Your task to perform on an android device: Enter the arrival city, which is Rome. I am planning a trip to Rome, Italy, for the upcoming Christmas holidays. Search for flights in the Expedia app from Orly to Rome starting from December 23rd until December 28th, 2023, at any departure time with minimal stops (if any) and carrying three adults.
Image 0: 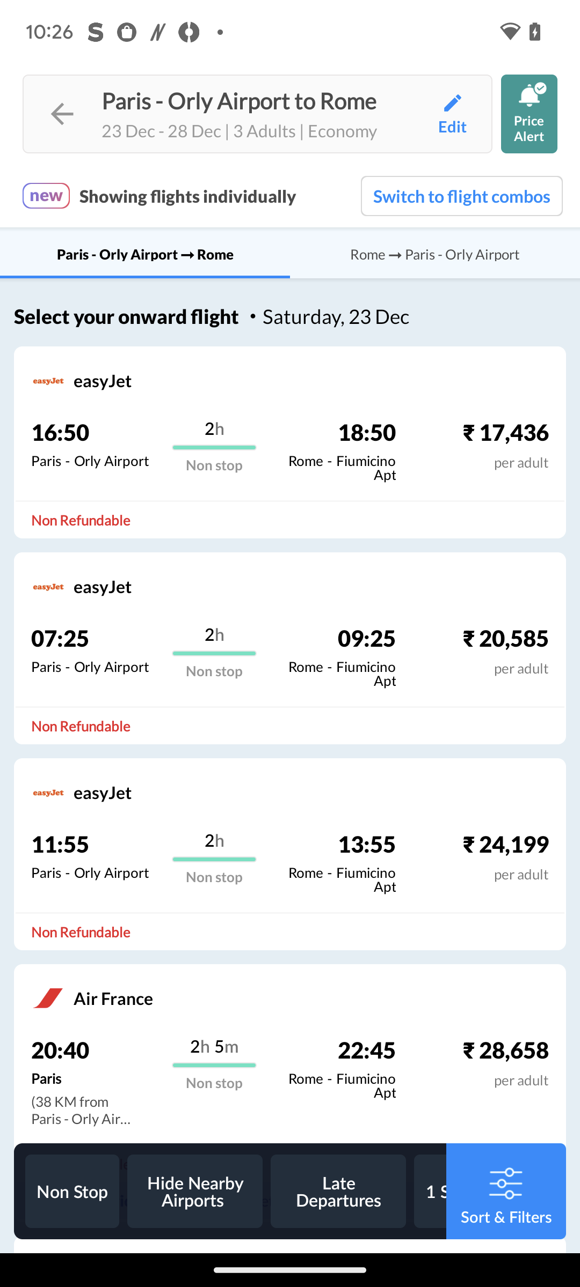
Open the Expedia app.
Step 0: open app "Expedia"
Image 1: 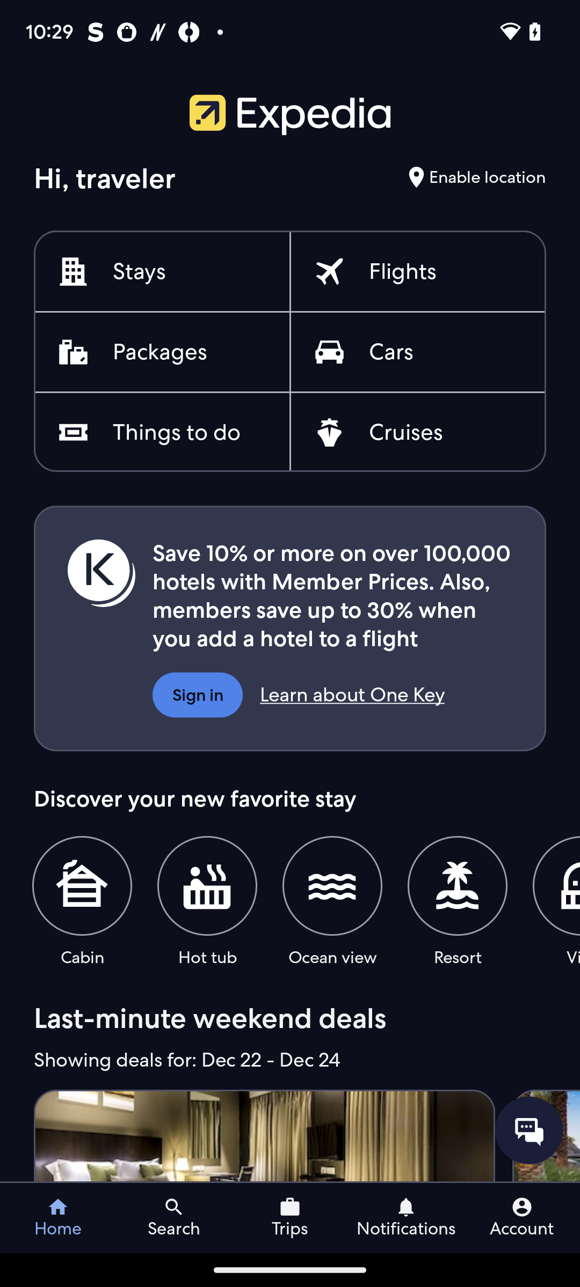
Click on the flights button.
Step 1: click (403, 271)
Image 2: 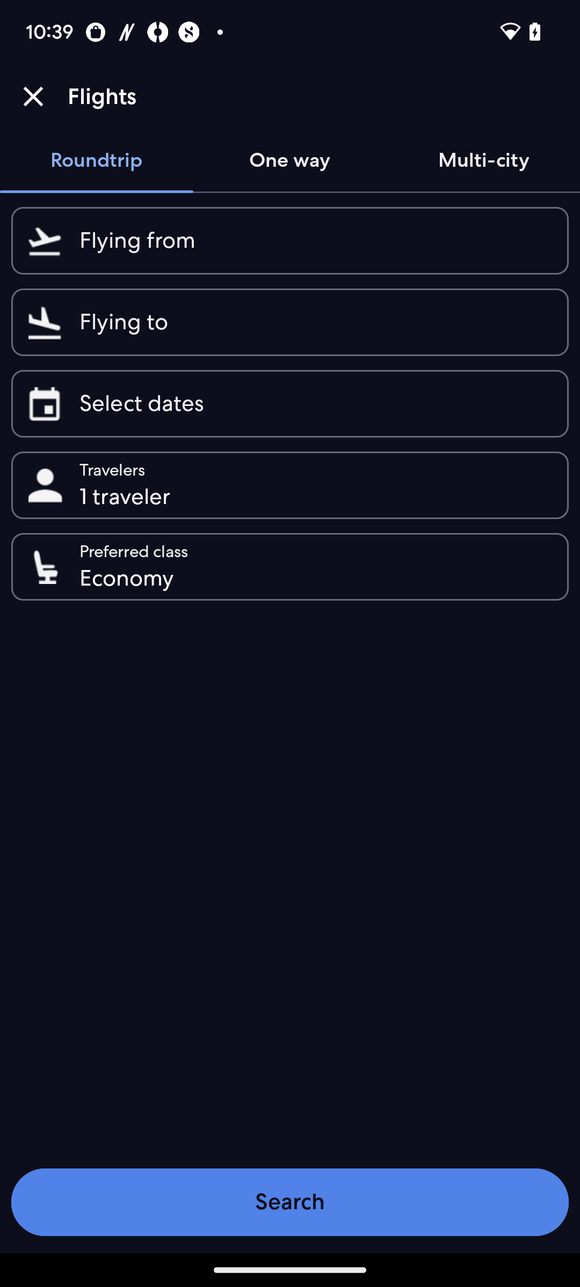
Click on the departure bar.
Step 2: click (315, 241)
Image 3: 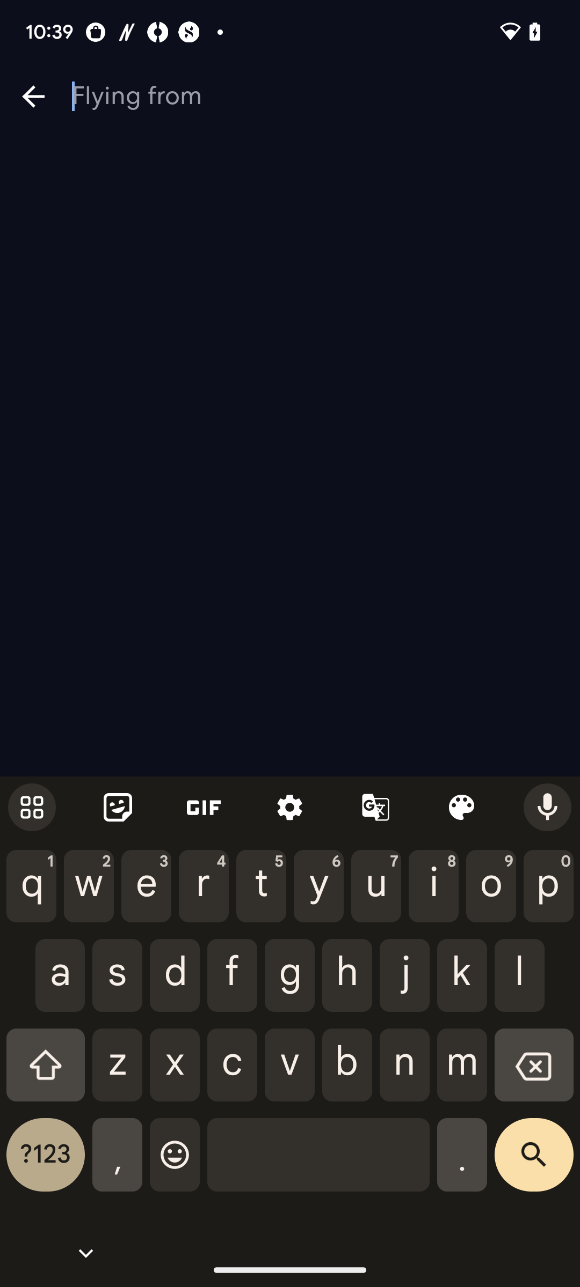
Enter the departure city, which is Orly.
Step 3: type "Orly"
Image 4: 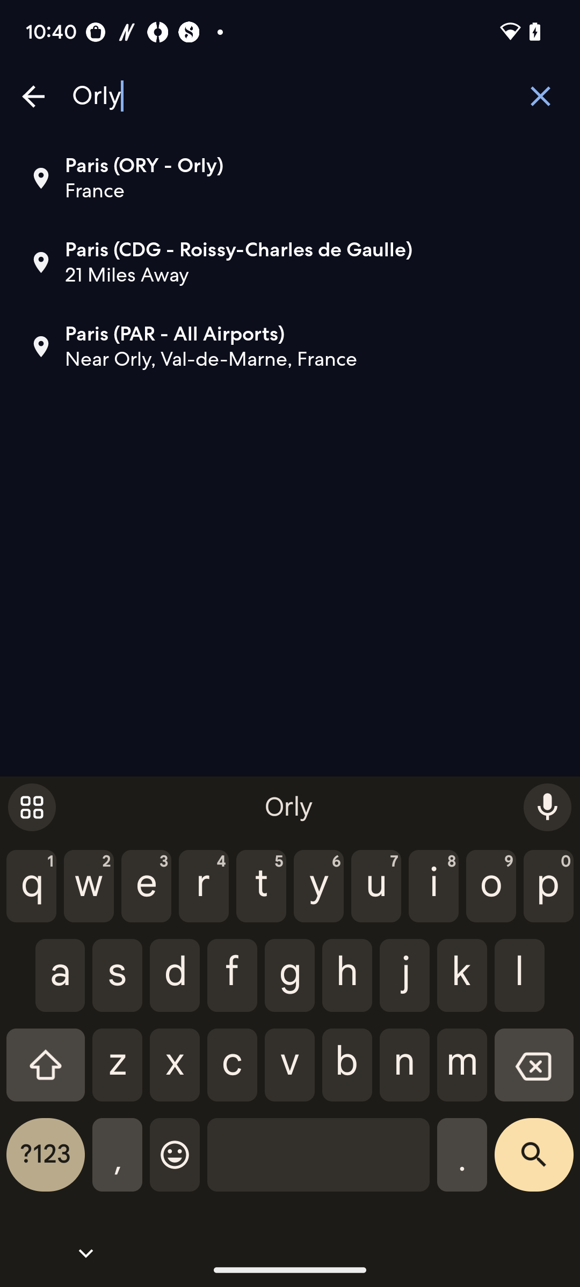
Select the first option.
Step 4: click (290, 162)
Image 5: 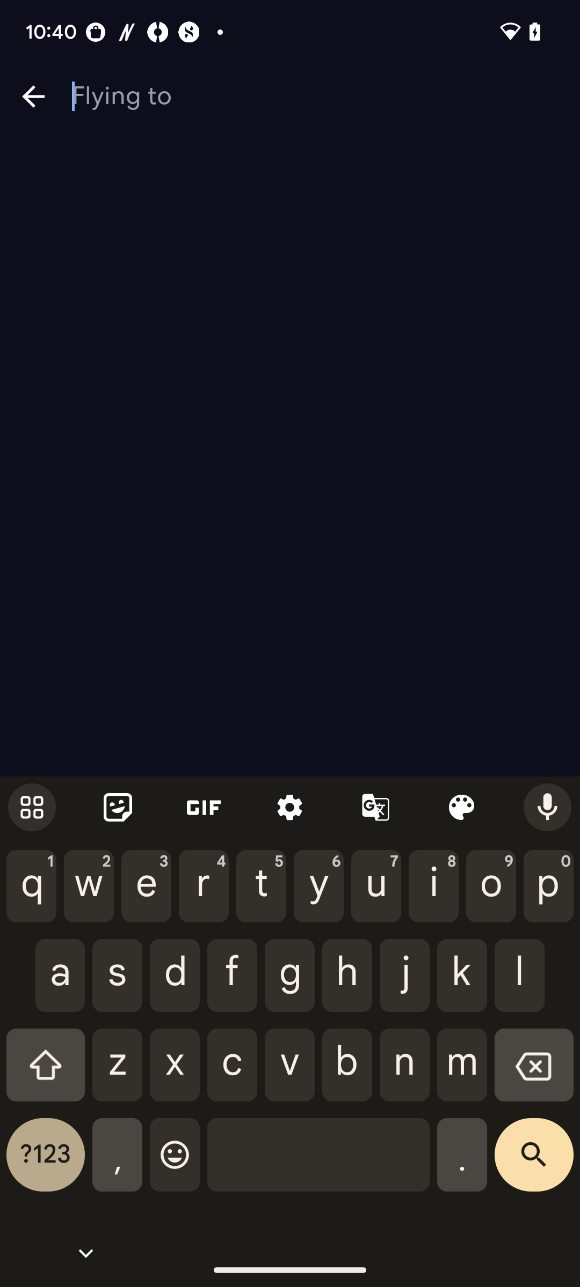
Enter the arrival city, which is Rome.
Step 5: type "Rome"
Image 7: 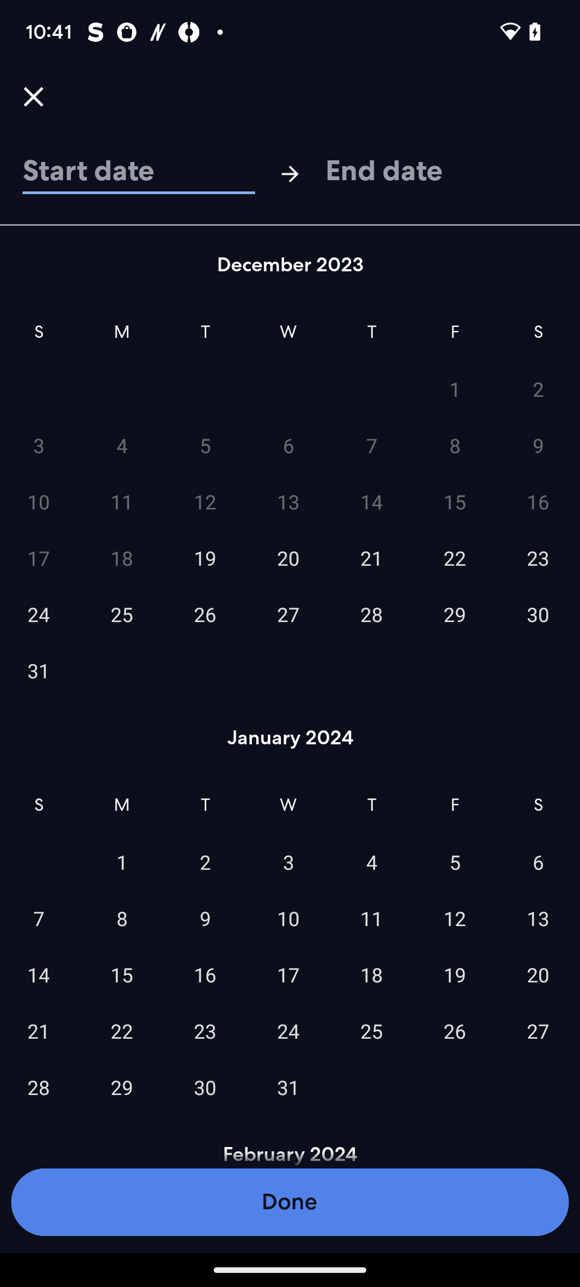
Select the 23rd of the month.
Step 7: click (538, 558)
Image 8: 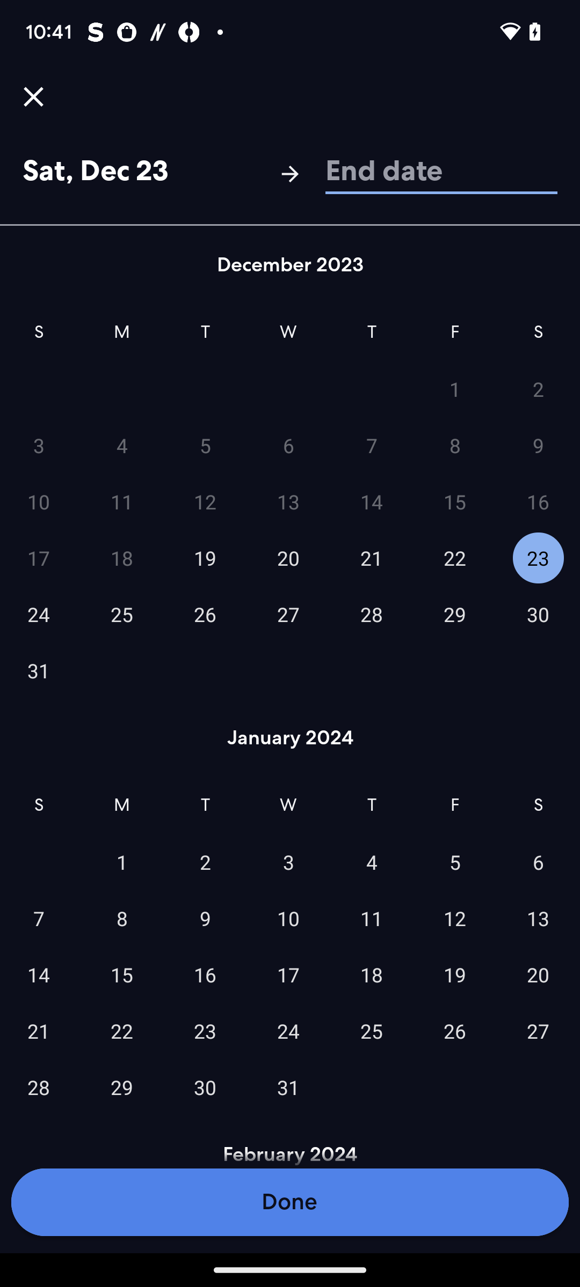
Now click on the 28th of the month.
Step 8: click (372, 614)
Image 9: 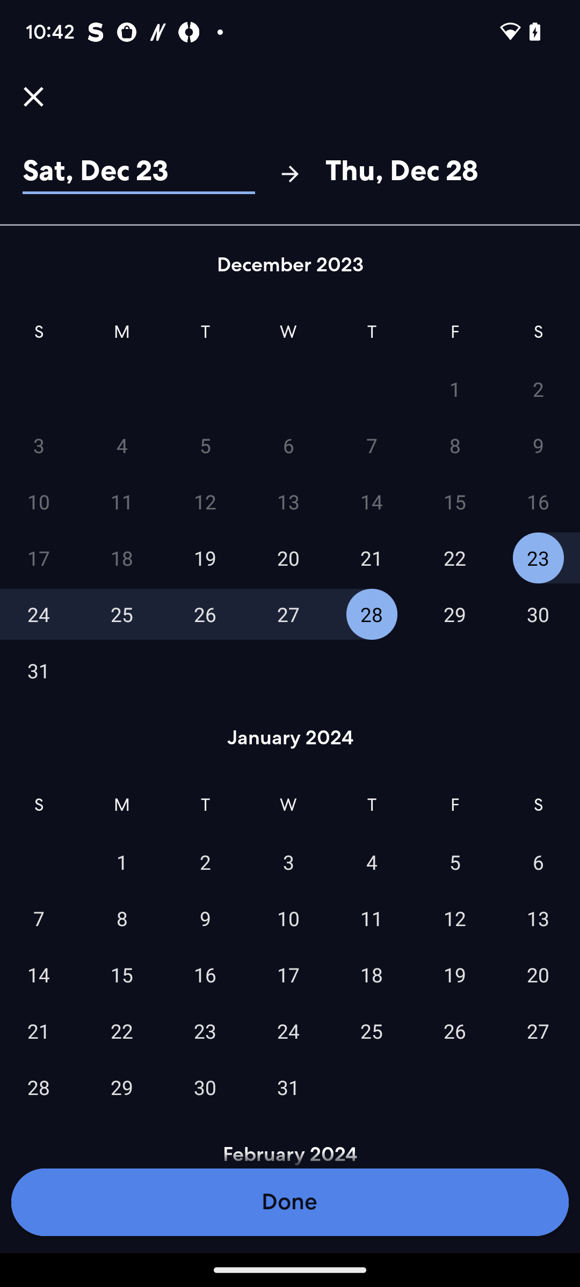
Click on the Done button.
Step 9: click (288, 1222)
Image 10: 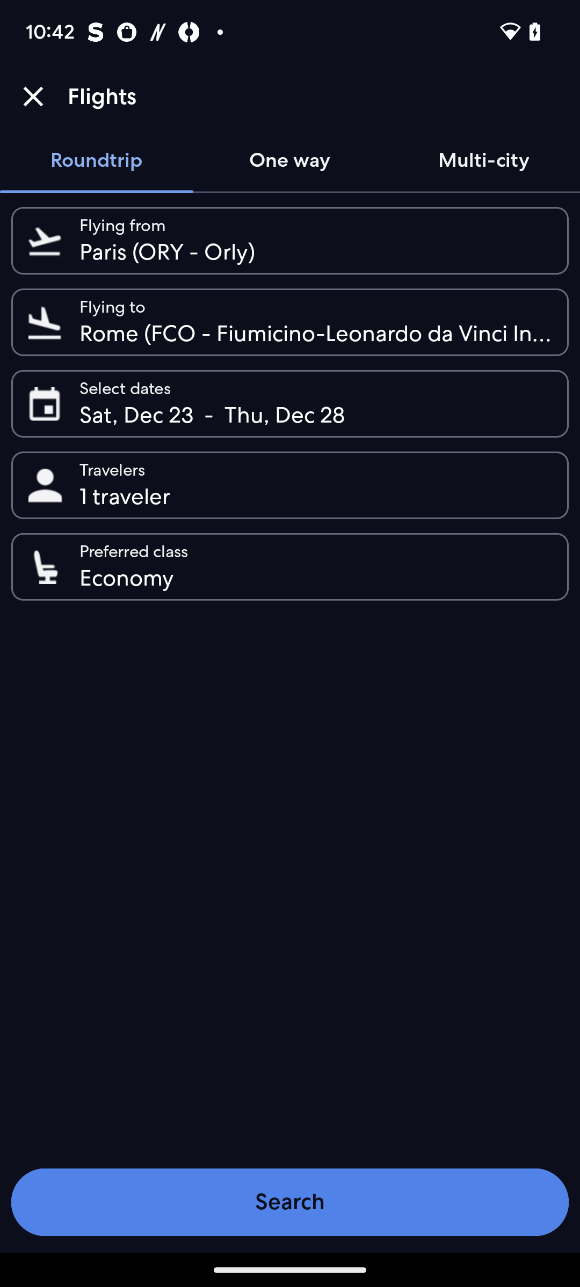
Click on the travelers button.
Step 10: click (315, 485)
Image 11: 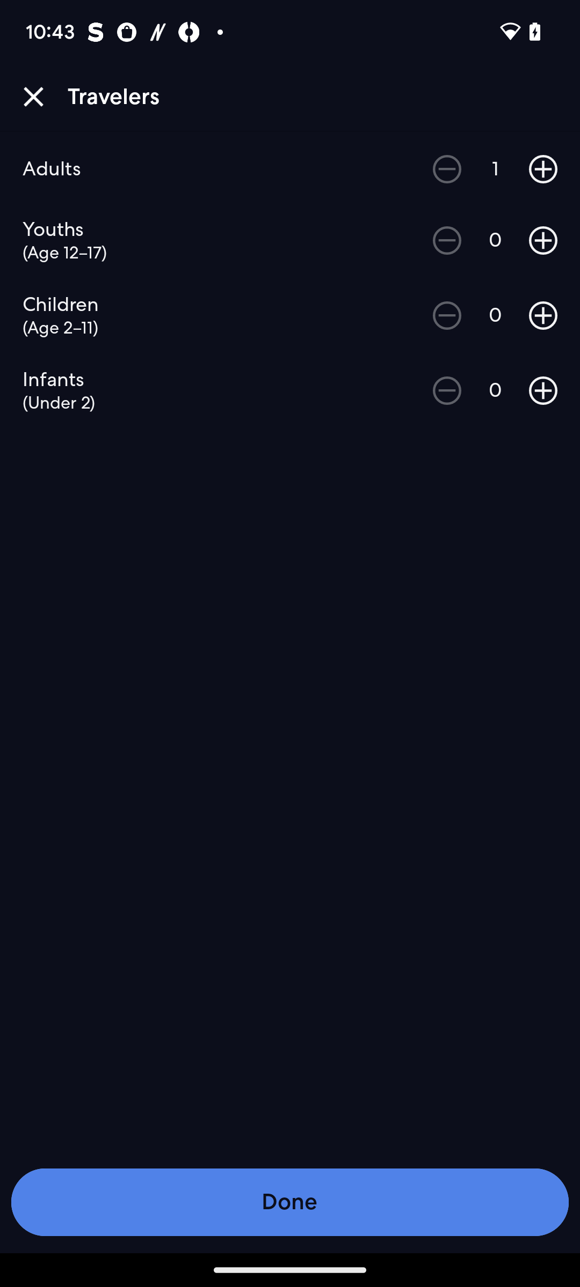
Click on the plus icon on the Adults bar to make it 3.
Step 11: click (543, 169)
Image 12: 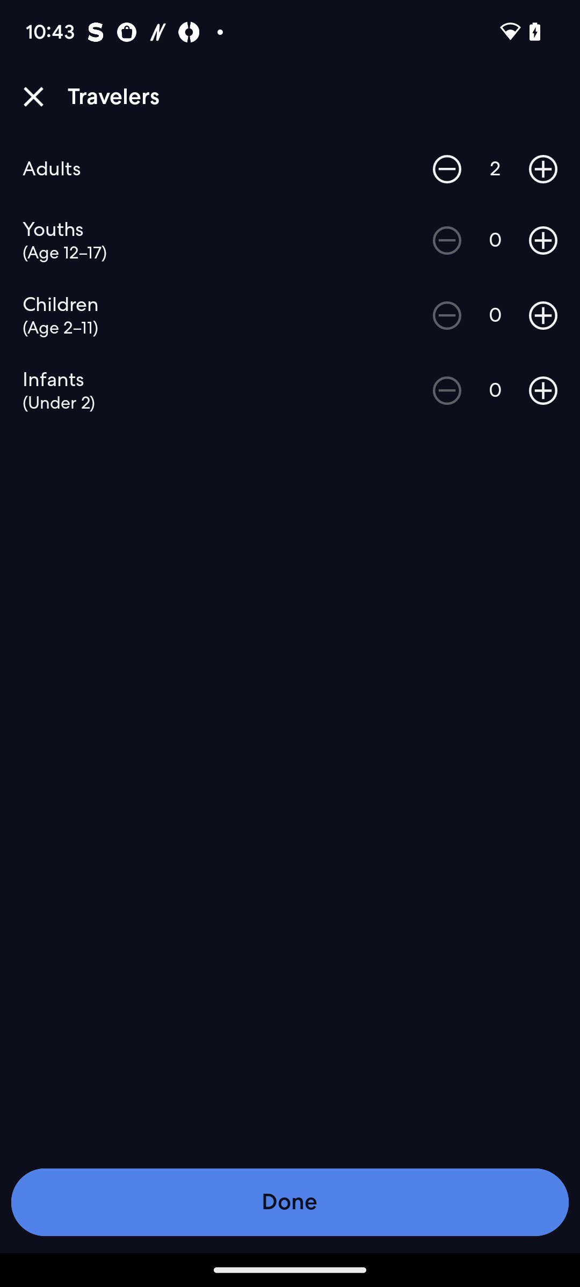
Click on the plus icon on the Adults bar to make it 3.
Step 12: click (543, 169)
Image 13: 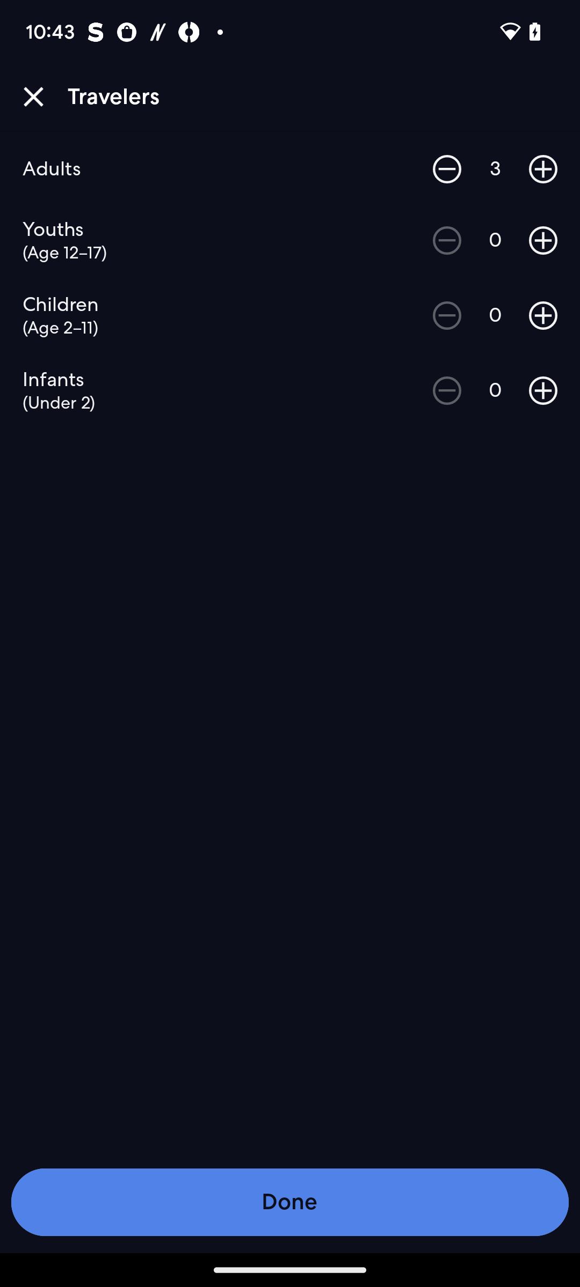
Click on the Done button.
Step 13: click (289, 1202)
Image 14: 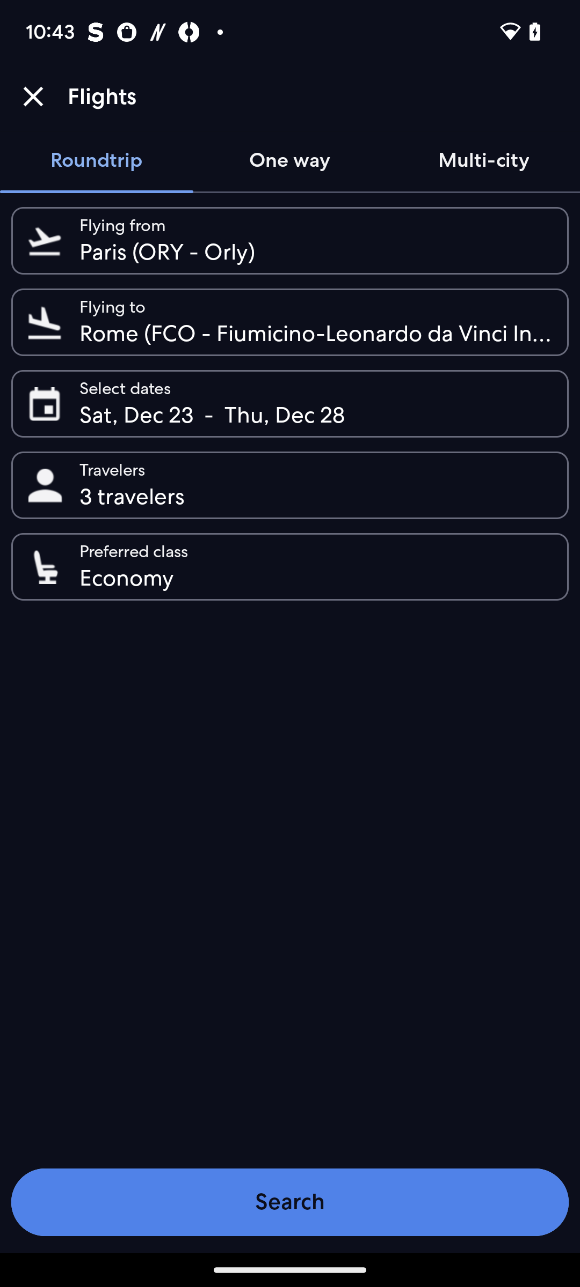
Click on the search button.
Step 14: click (290, 1202)
Image 15: 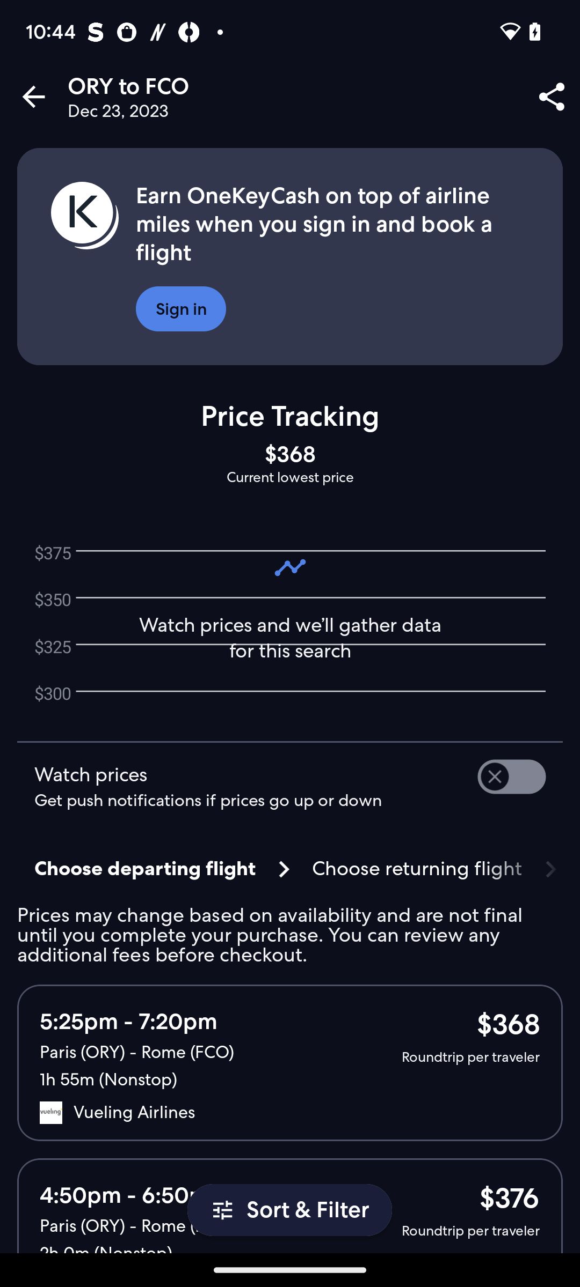
Swipe down to view more flights.
Step 15: scroll down